Your task to perform on an android device: Read expert advice on how to prepare for breastfeeding.
Image 0: 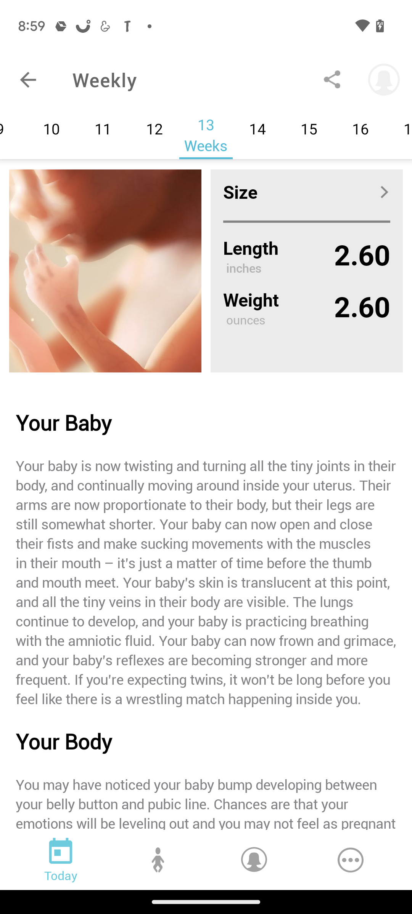
Go back to the previous screen.
Step 0: press back button
Image 1: 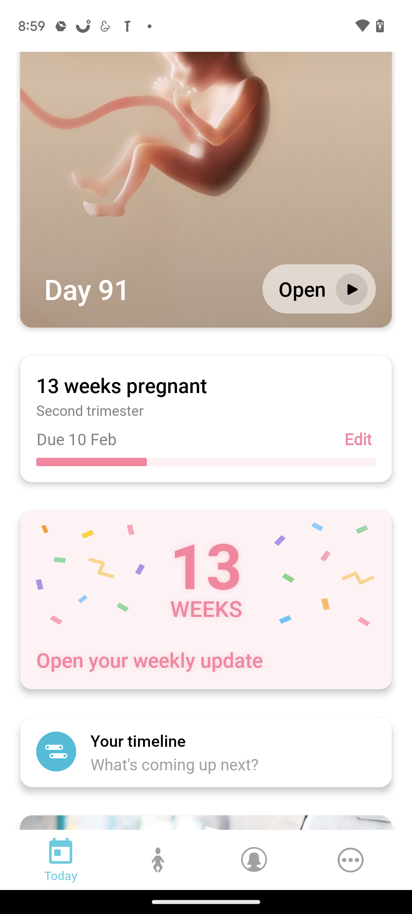
Click on the girl icon presented on the second number from the bottom Right.
Step 1: click (254, 860)
Image 2: 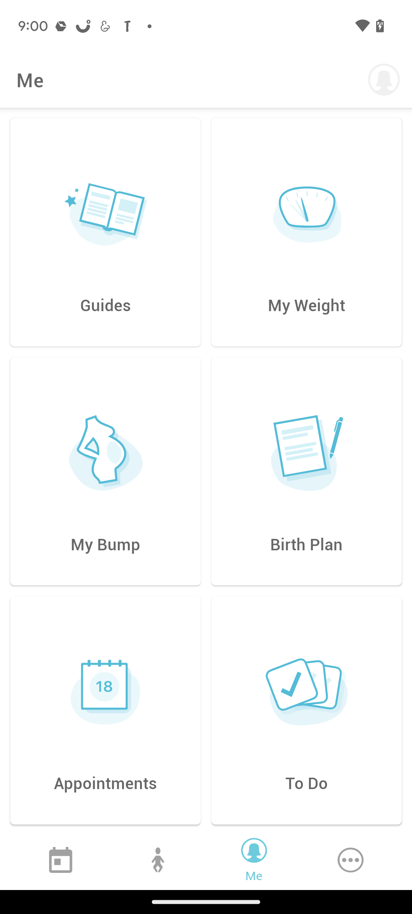
Click on the option guide in the first row on the left side.
Step 2: click (92, 266)
Image 3: 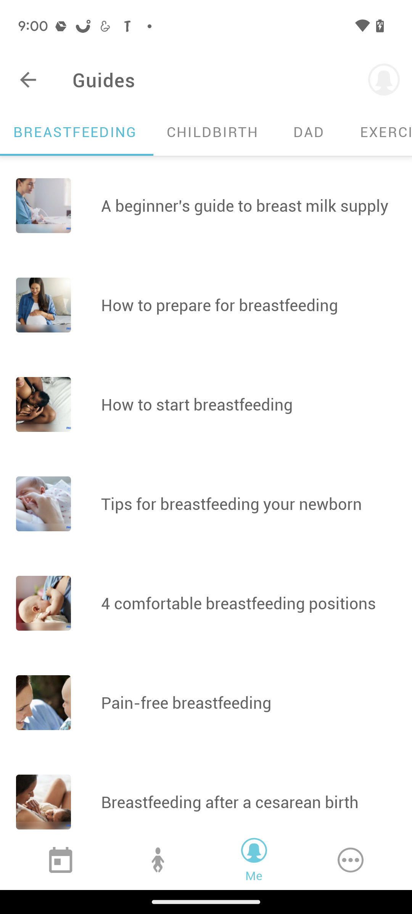
Click on the second option to learn how to prepare for breastfeeding.
Step 3: click (248, 305)
Image 4: 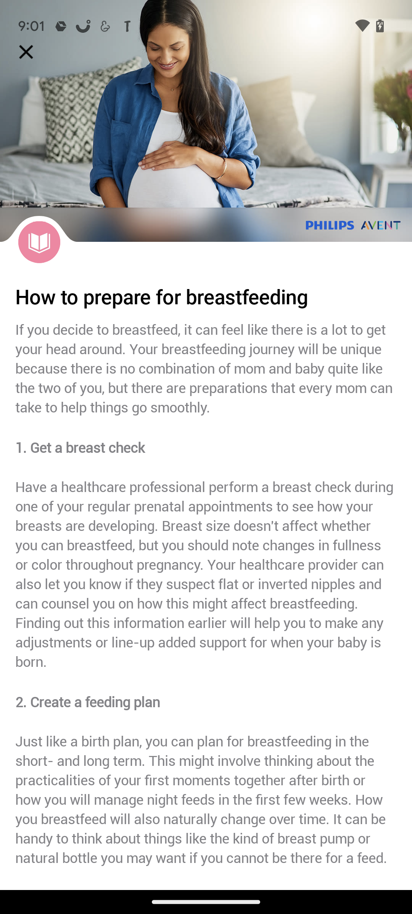
scroll up to read the advice.
Step 4: scroll down
Image 5: 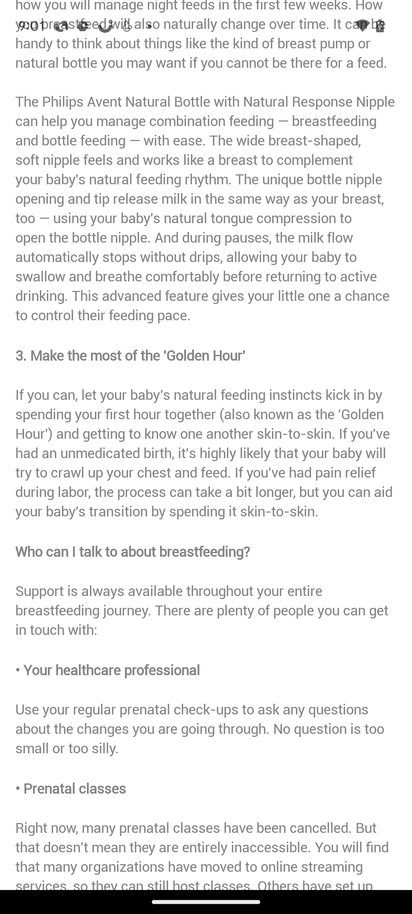
scroll up to read the advice.
Step 5: scroll down
Image 6: 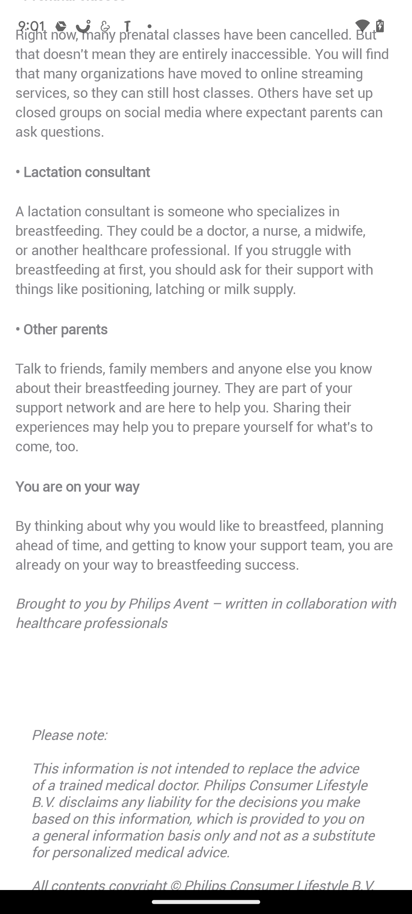
scroll up to read the advice.
Step 6: scroll down
Image 7: 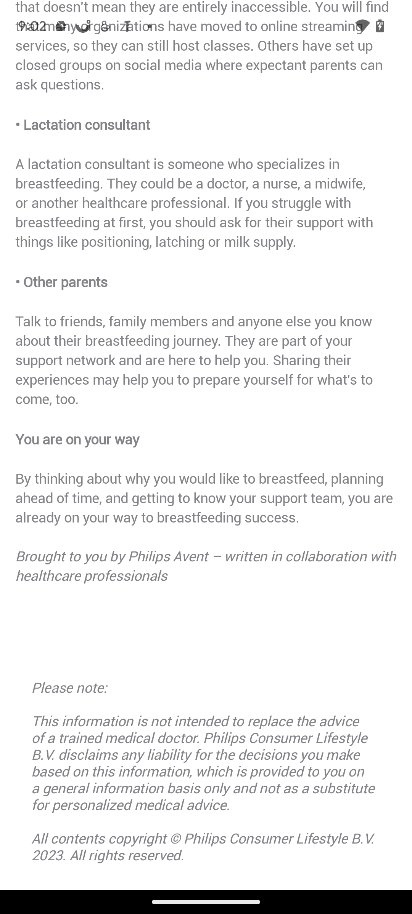
scroll up to read the advice.
Step 7: scroll down